Your task to perform on an android device: I am used to BESTLINING brand hinges, which are of good quality. Look for door hinges with the BESTLINING brand filter in the Flipkart app.
Image 0: 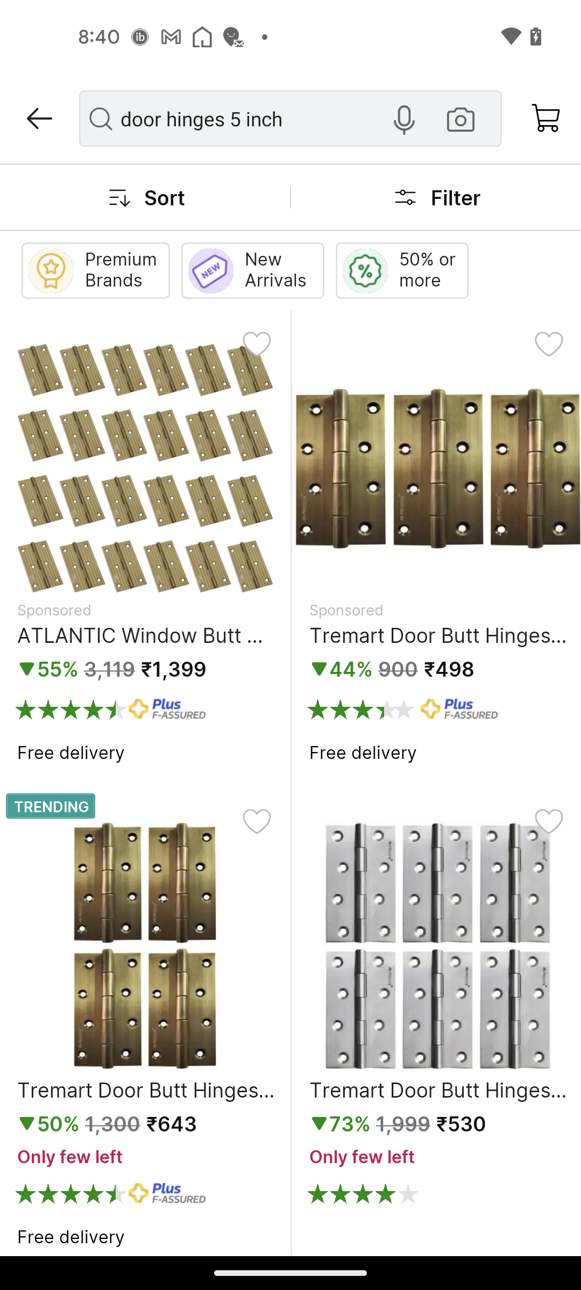
Click on the filter button at the top right of the screen
Step 0: click (413, 203)
Image 1: 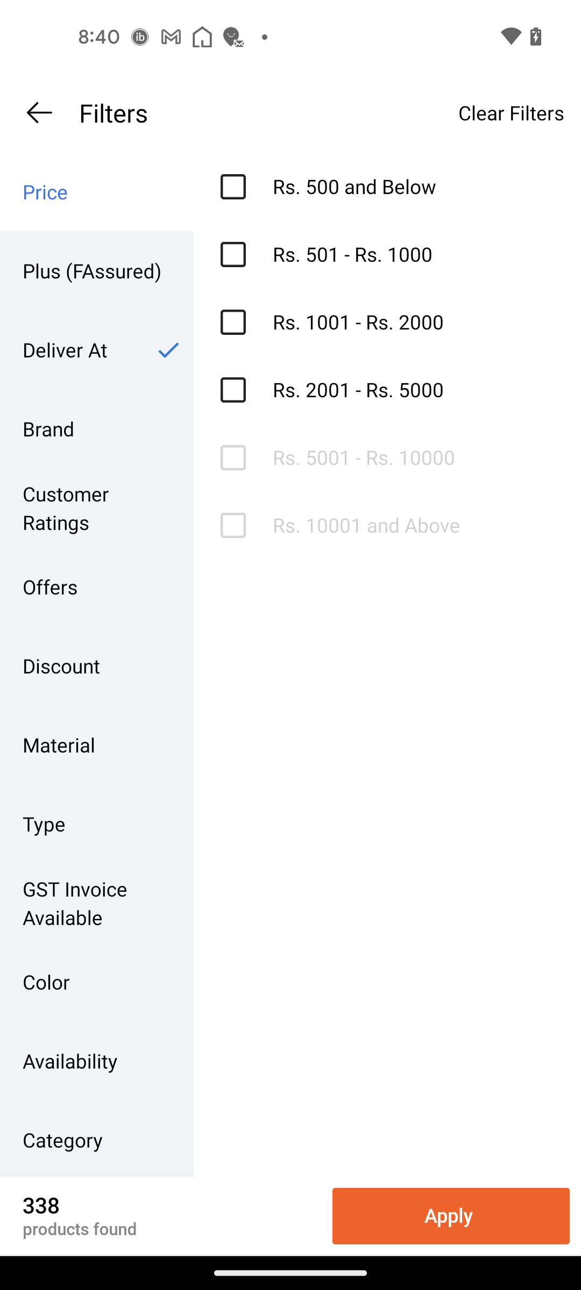
Go to the Brand filter
Step 1: click (96, 428)
Image 2: 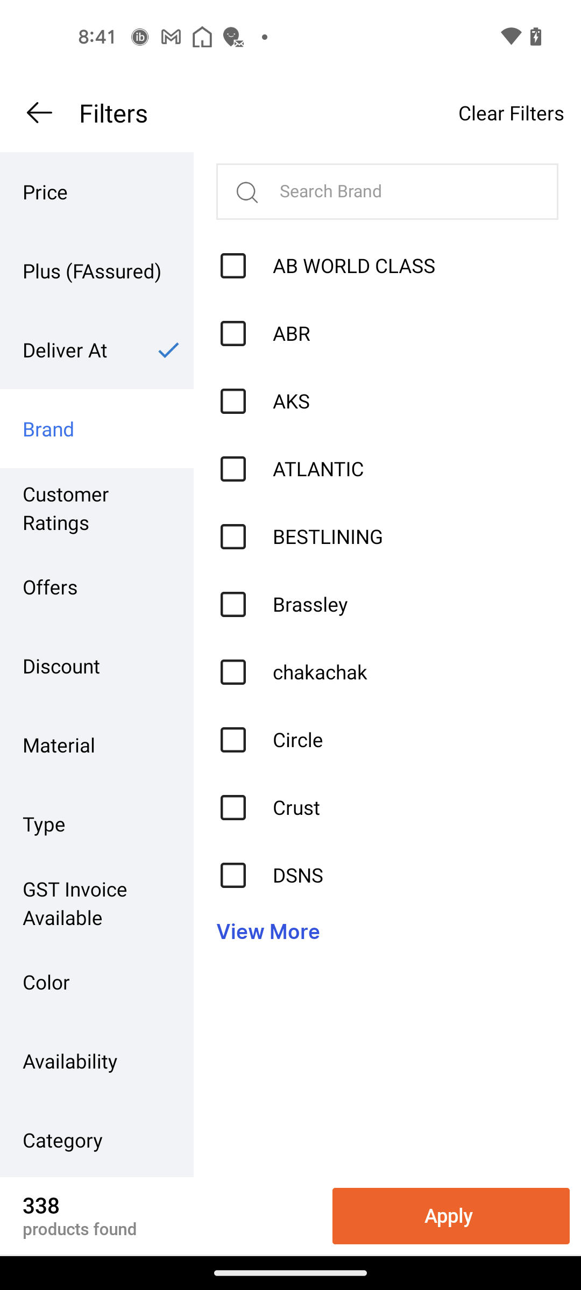
Select the BESTLINING brand filter
Step 2: click (232, 534)
Image 3: 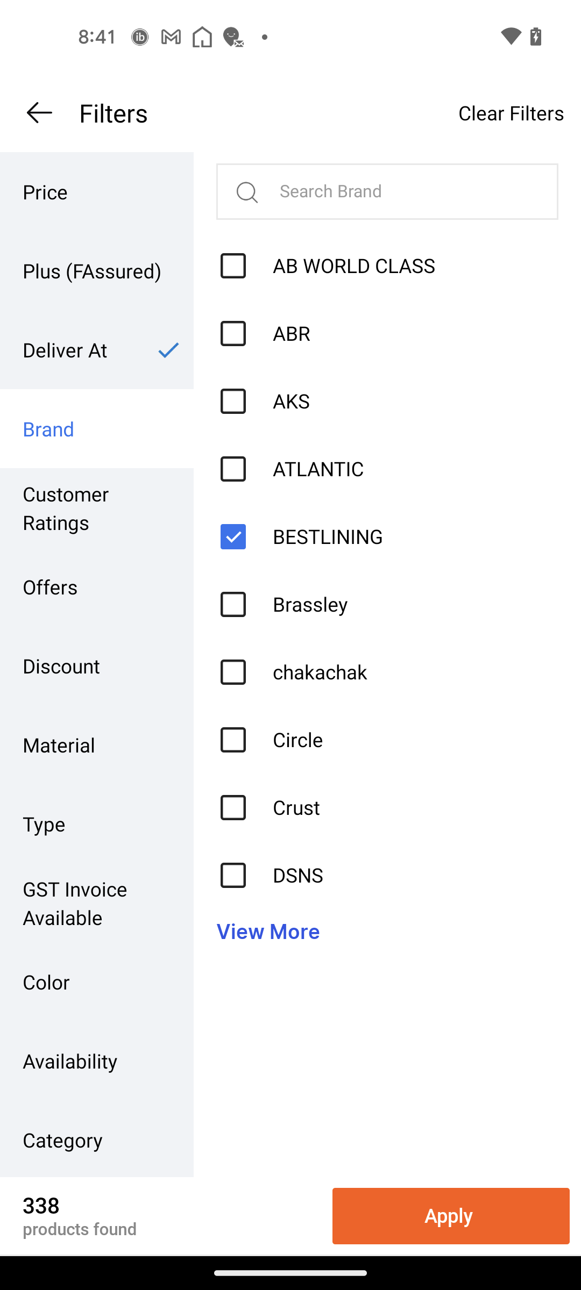
Click on the Apply button at the bottom right corner of the screen
Step 3: click (451, 1216)